Your task to perform on an android device: I'd like to see a business laptop so that I can perform my day-to-day tasks more efficiently.
Image 0: 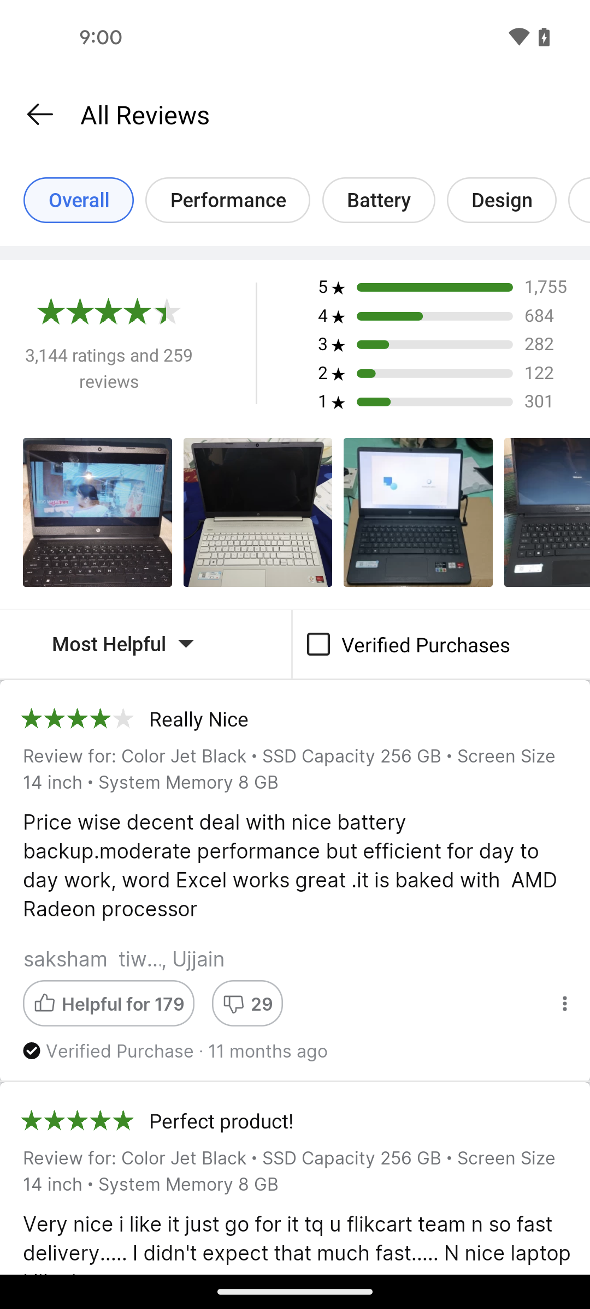
go back
Step 0: press back button
Image 1: 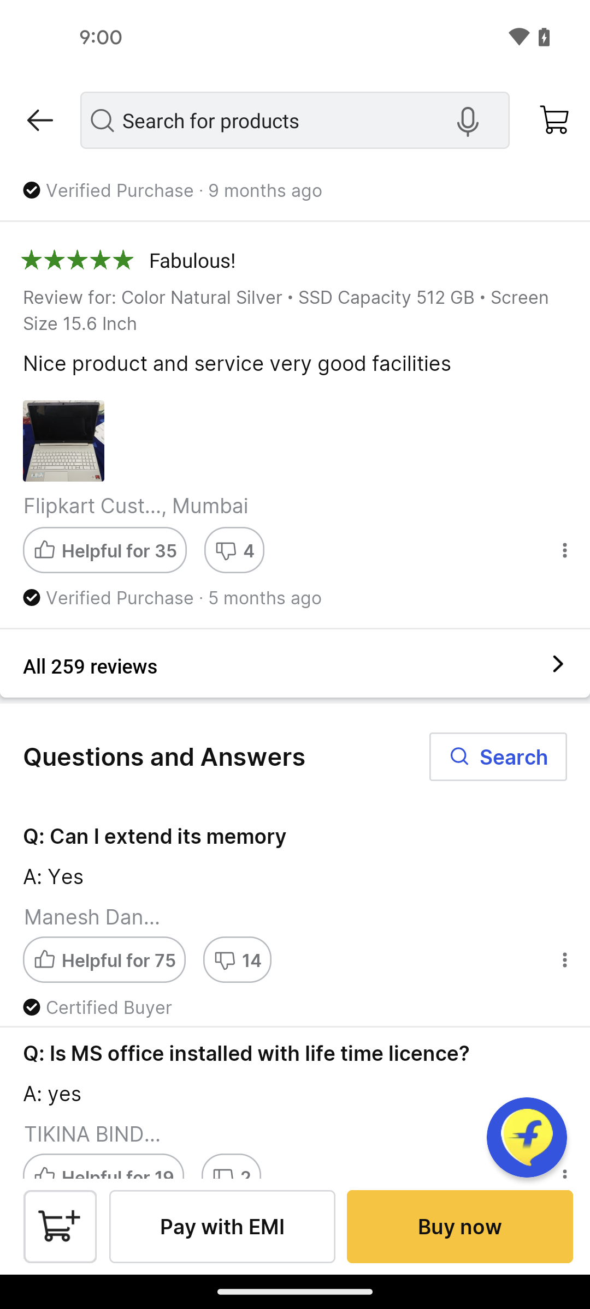
go back again
Step 1: press back button
Image 2: 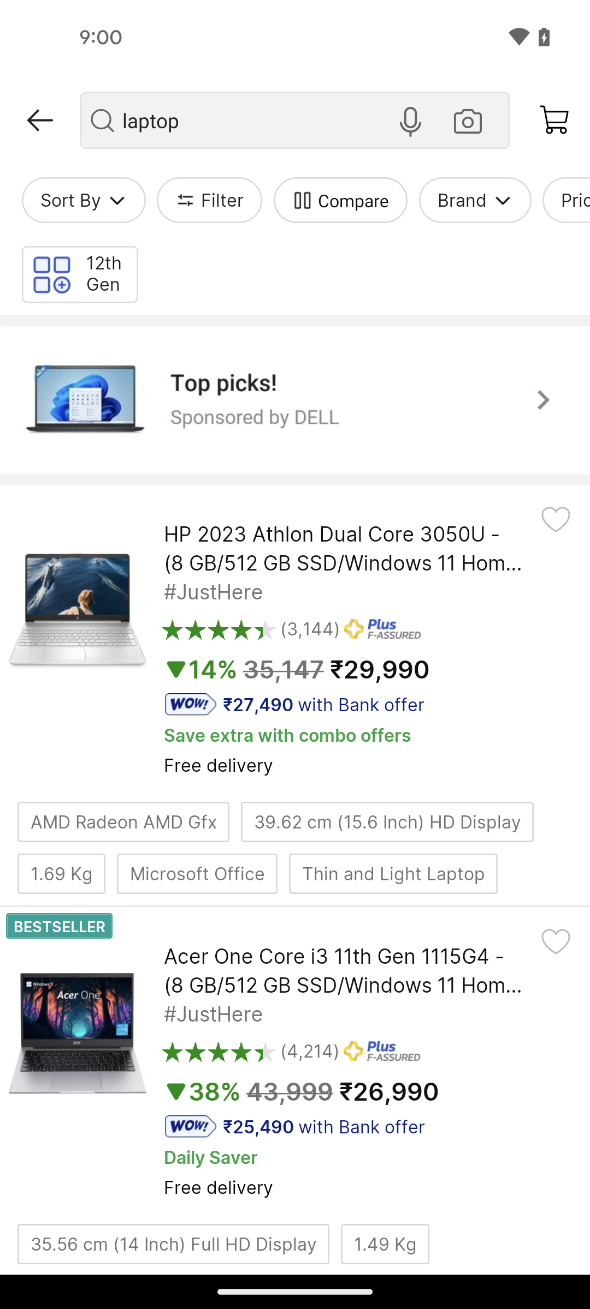
click on the filter option
Step 2: click (222, 200)
Image 3: 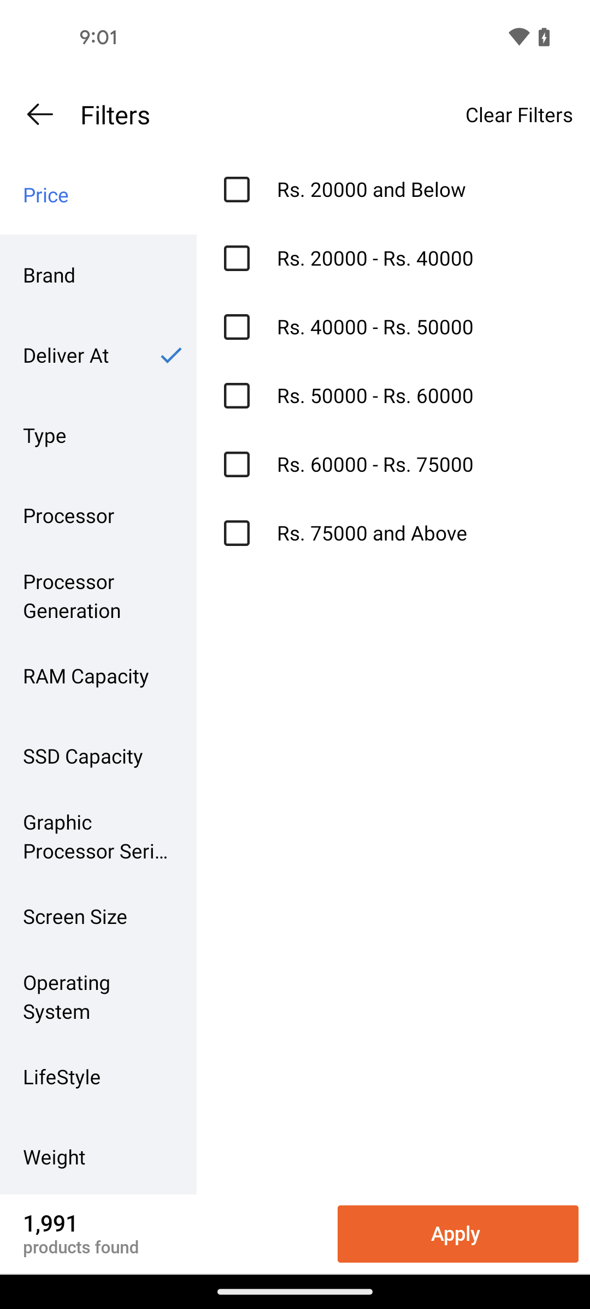
click on type section
Step 3: click (98, 435)
Image 4: 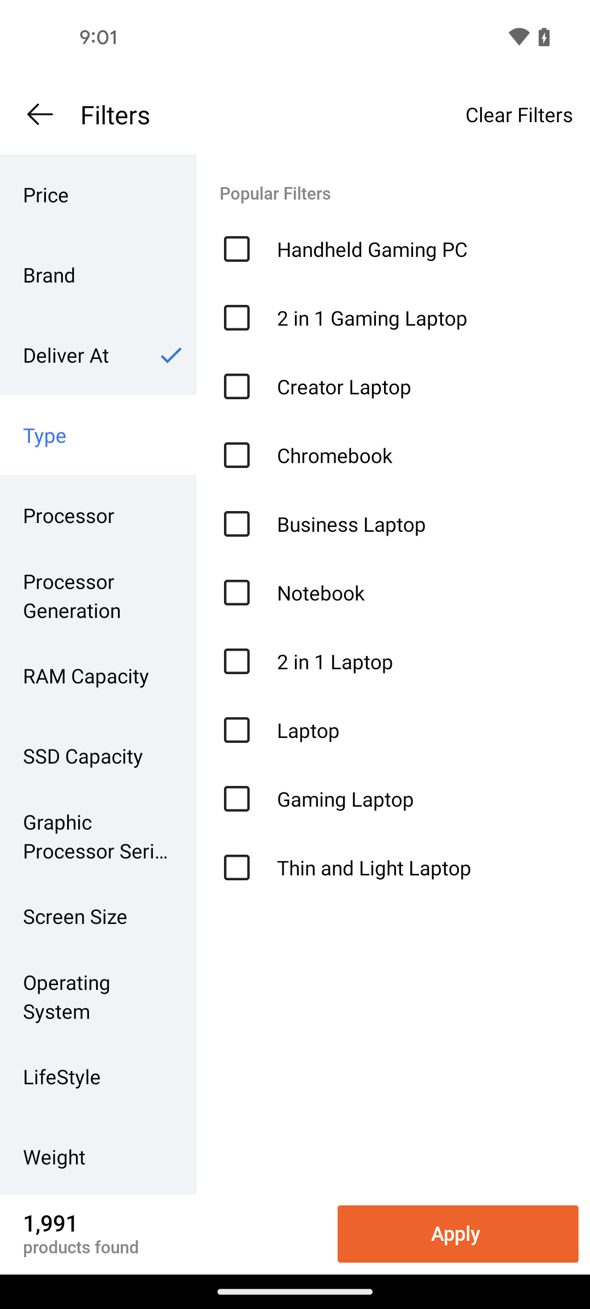
select the Business laptop
Step 4: click (420, 524)
Image 5: 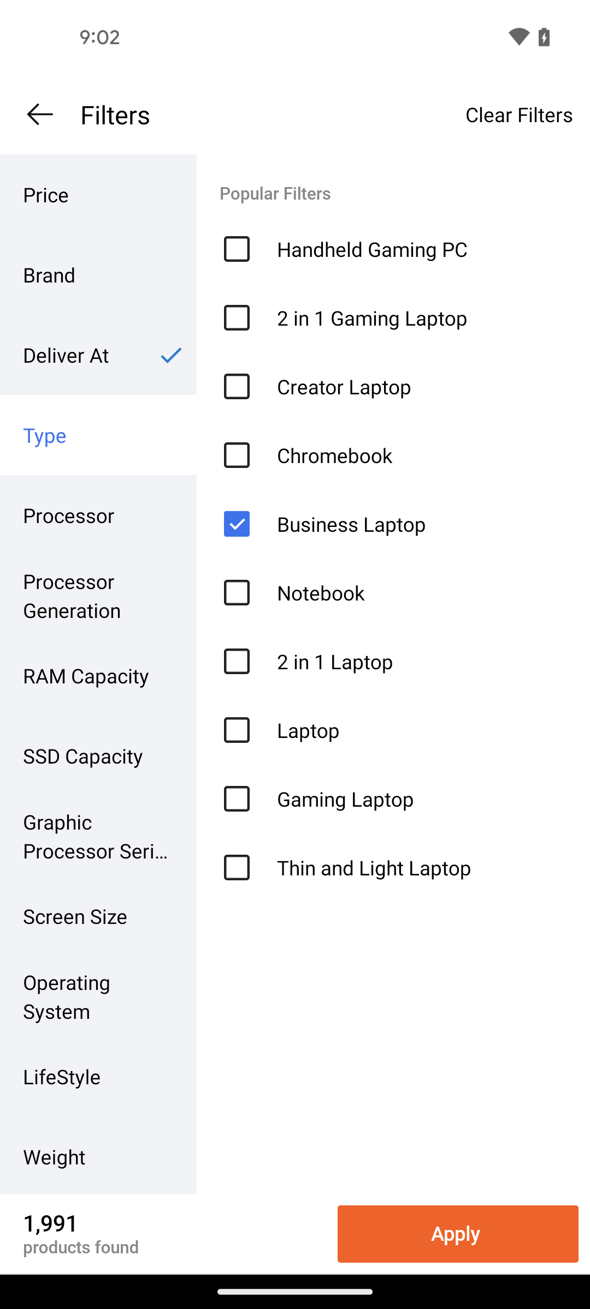
click on Apply
Step 5: click (470, 1253)